Your task to perform on an android device: I want daily weather updates, thus I want to enable the weather alert notification for Ivrea, Italy in the Weather& Radar setting app's settings.
Image 0: 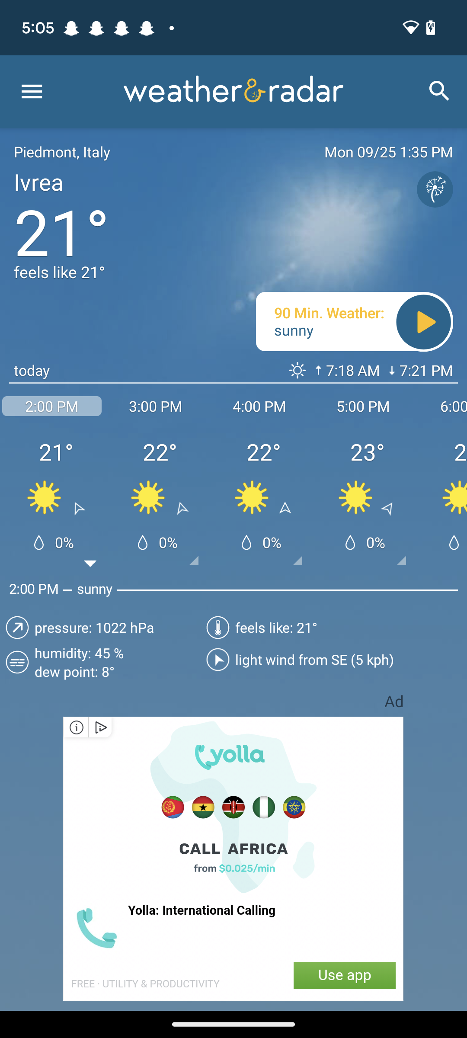
Click on the menu icon at the top left corner of the screen
Step 0: click (31, 91)
Image 1: 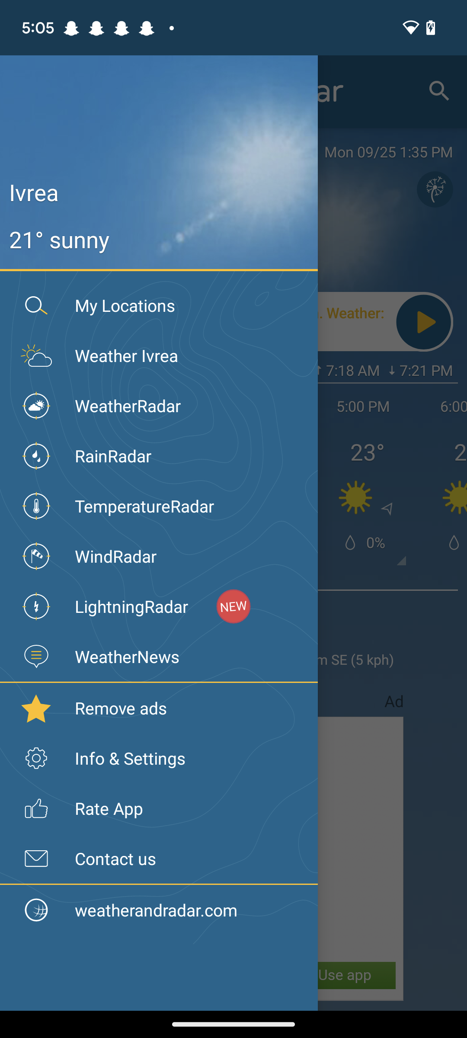
Click on the Info & Settings option
Step 1: click (134, 758)
Image 2: 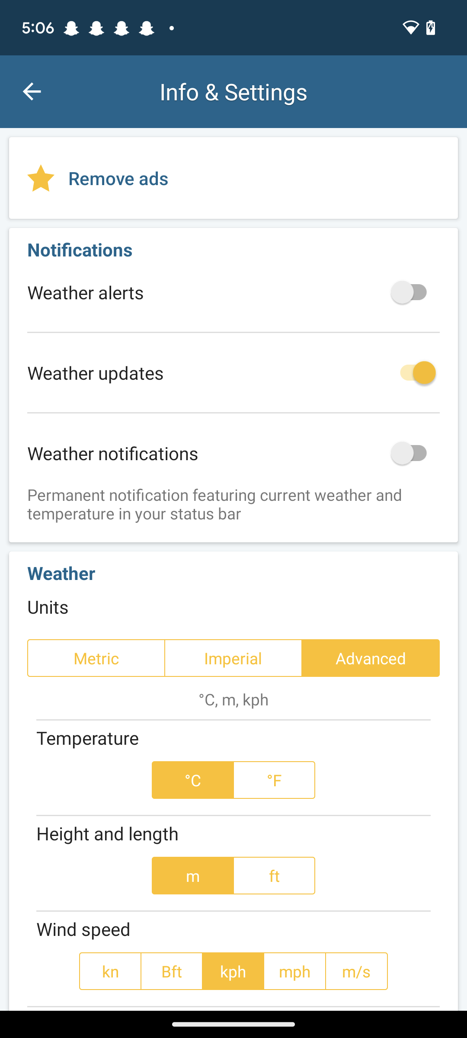
Click on the switch icon of the weather alerts
Step 2: click (422, 292)